Your task to perform on an android device: Delete Charu´s birthday reminder
Image 0: 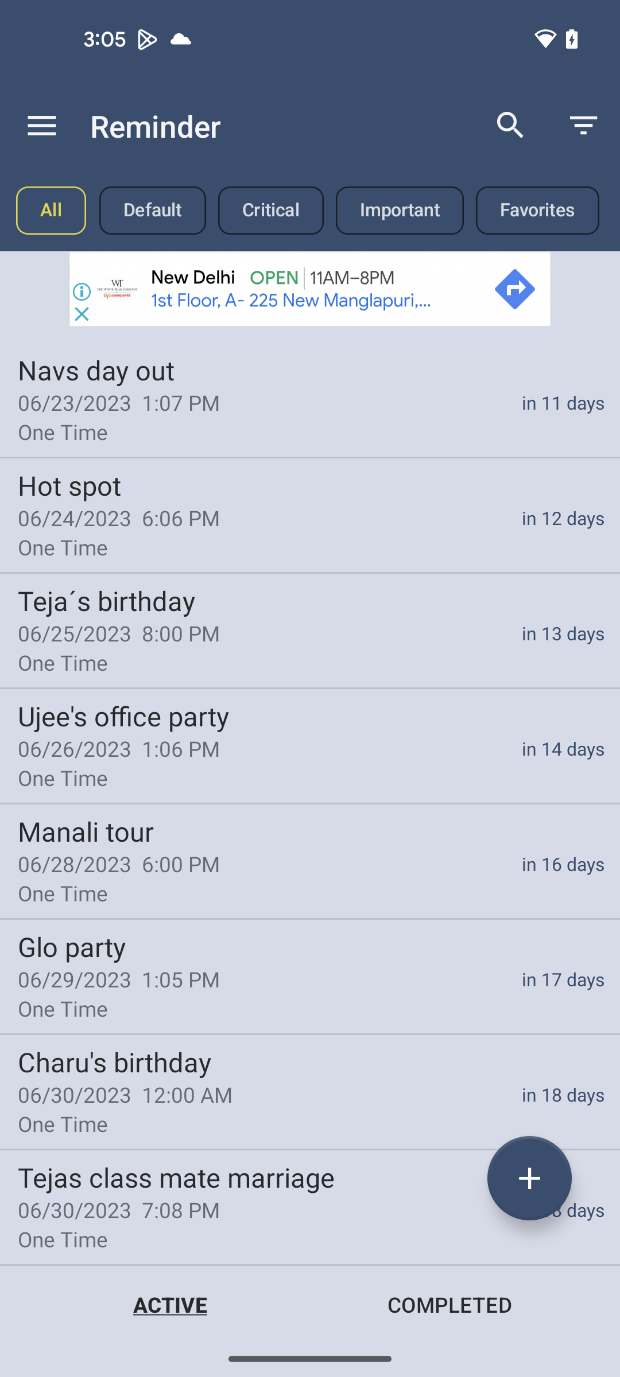
Select  Charu´s birthday reminder
Step 0: click (310, 1090)
Image 1: 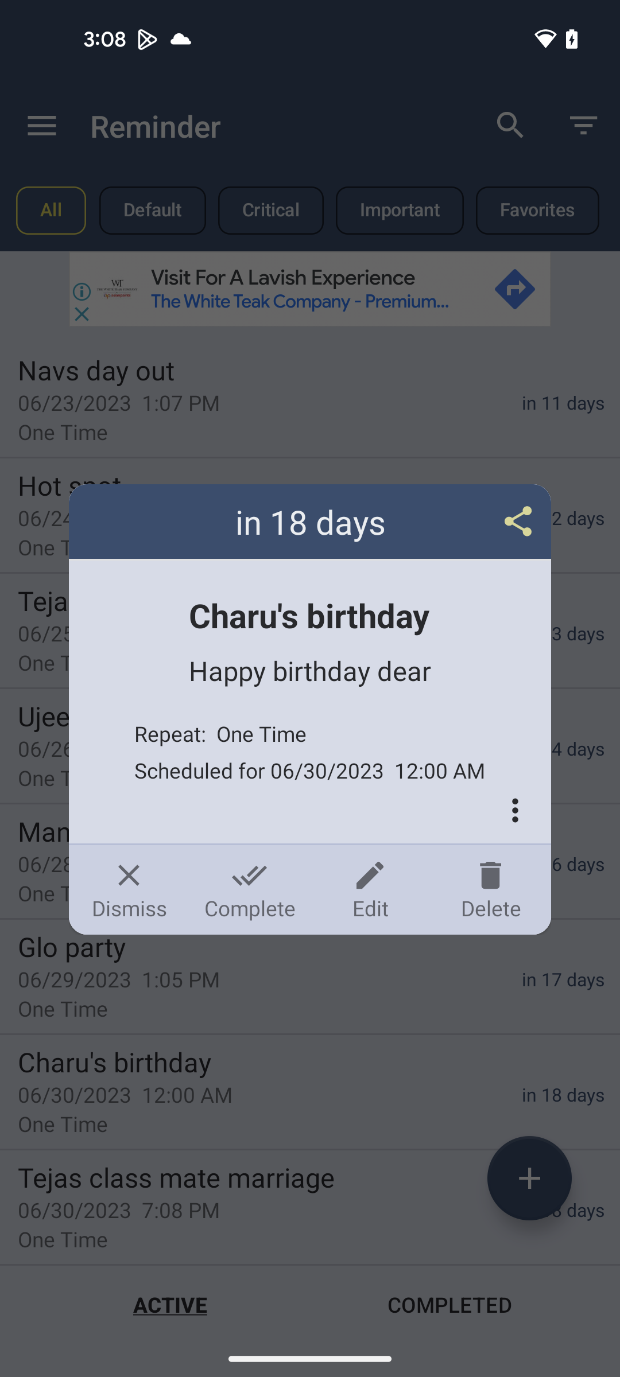
Click on the delete option
Step 1: click (490, 889)
Image 2: 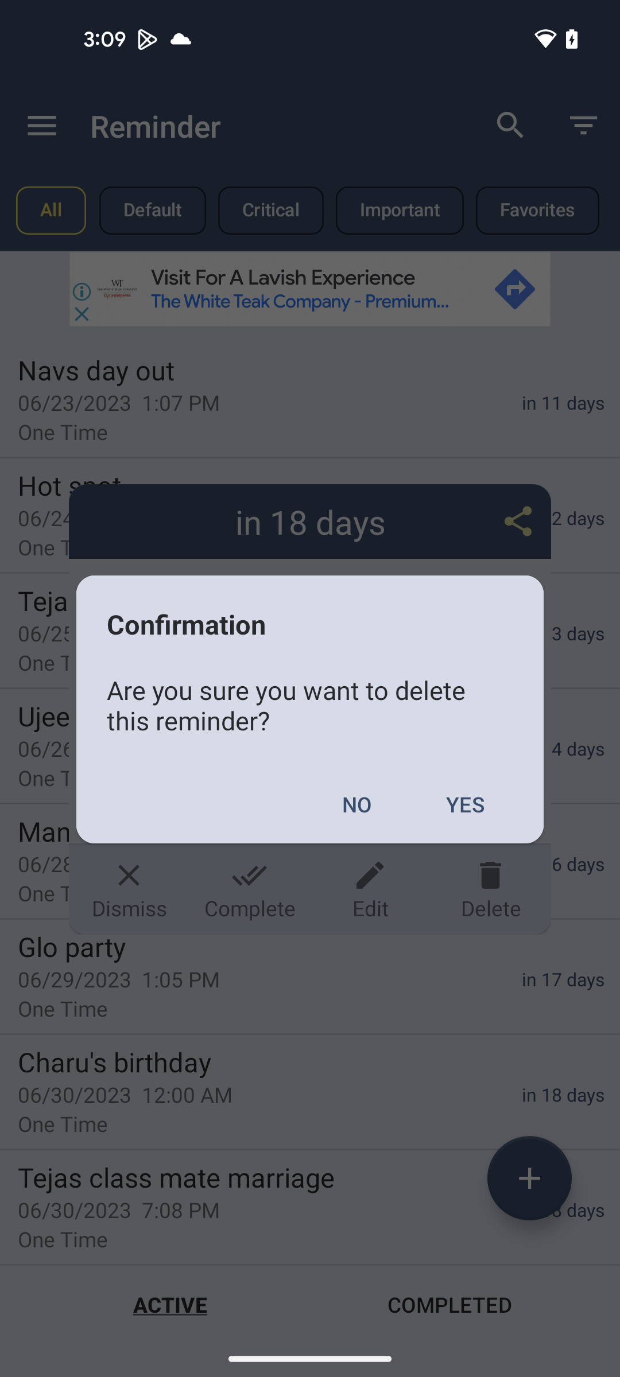
Click on the yes button to confirm deletion
Step 2: click (465, 804)
Image 3: 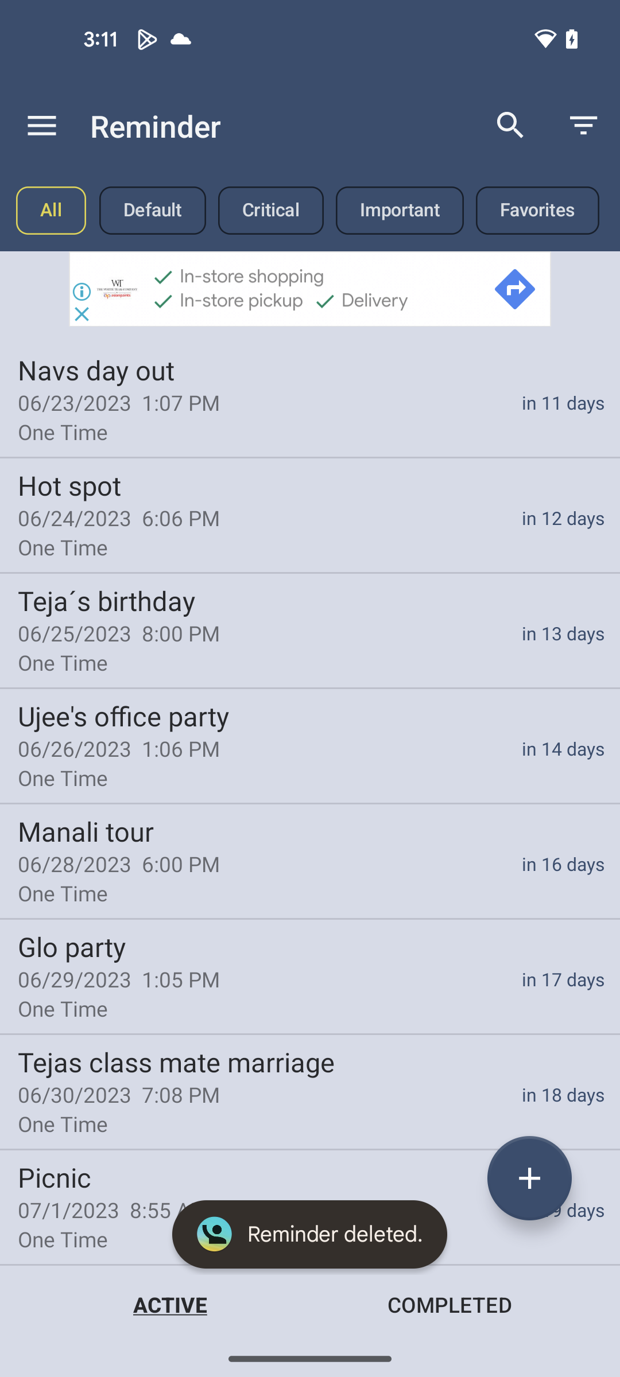
Click on the yes button to confirm deletion
Step 3: wait